Your task to perform on an android device: Show the clock time for Berlin  Germany 
Image 0: 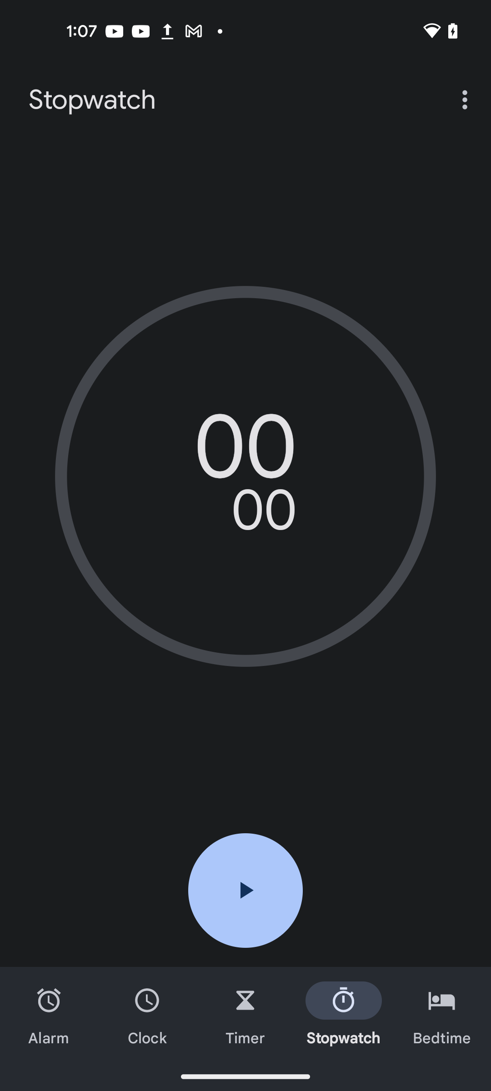
click on the clock section at the bottom of the screen 
Step 0: click (147, 1015)
Image 1: 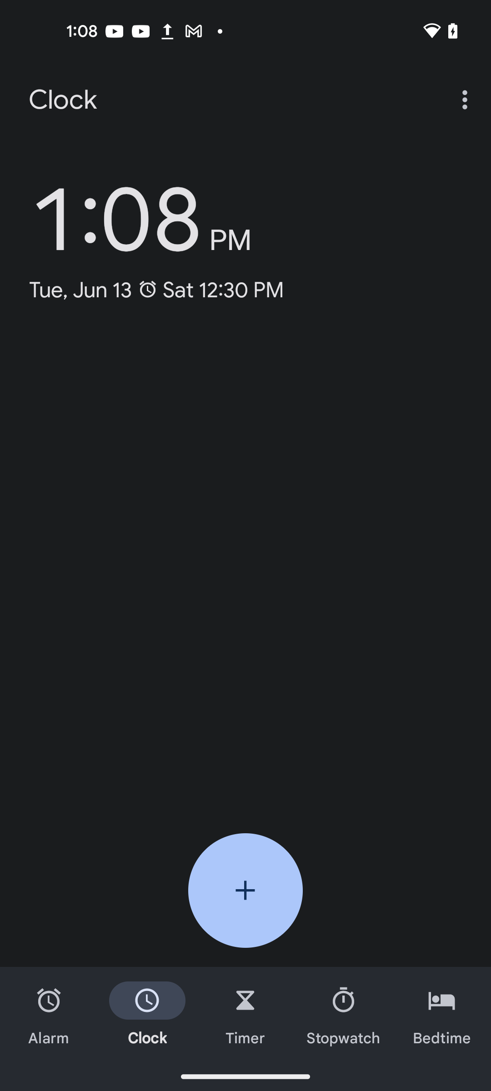
click on the +button
Step 1: click (245, 890)
Image 2: 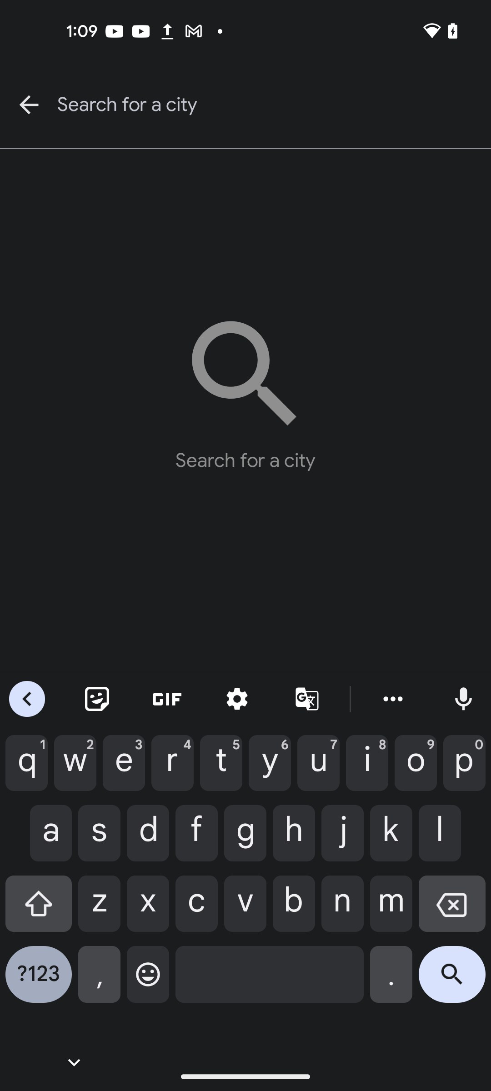
Enter the city as Berlin Germany
Step 2: type " Berlin Germany"
Image 3: 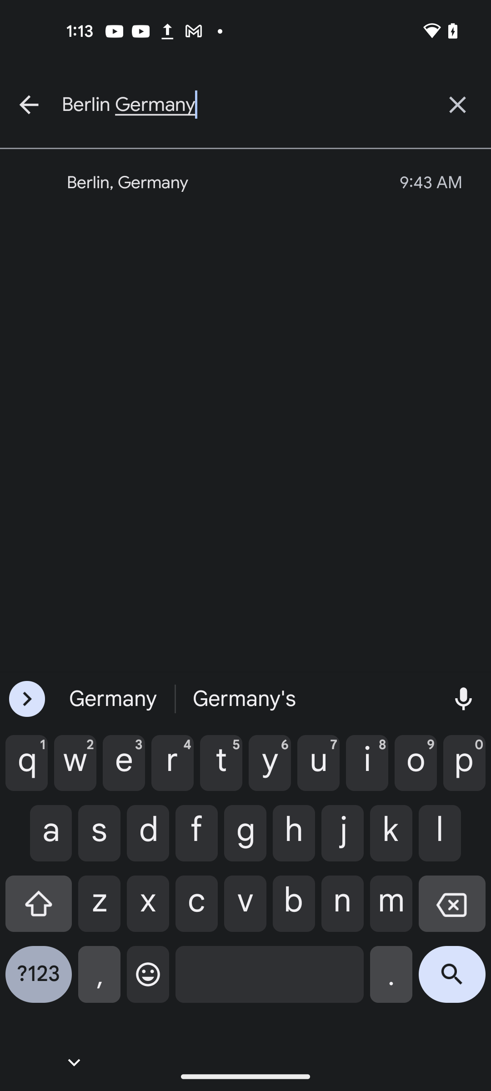
select the first option
Step 3: click (214, 182)